Your task to perform on an android device: Open Homecentre app, In the Kitchen department on the cooking section Apply the Burgner brand filters then view all the products offered by these brands
Image 0: 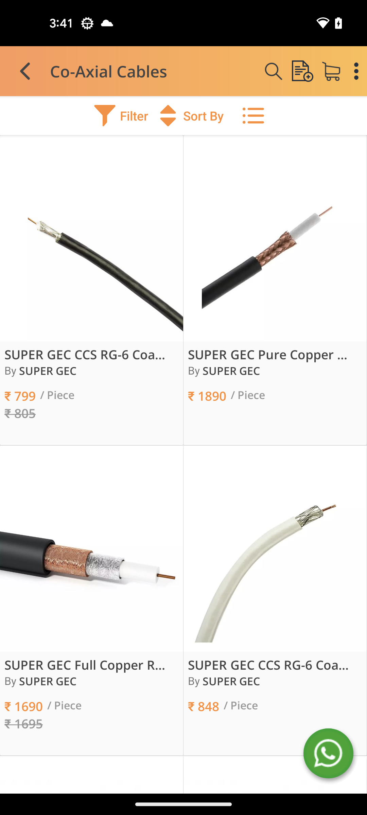
Open homecentre app
Step 0: open app "Homecentre"
Image 1: 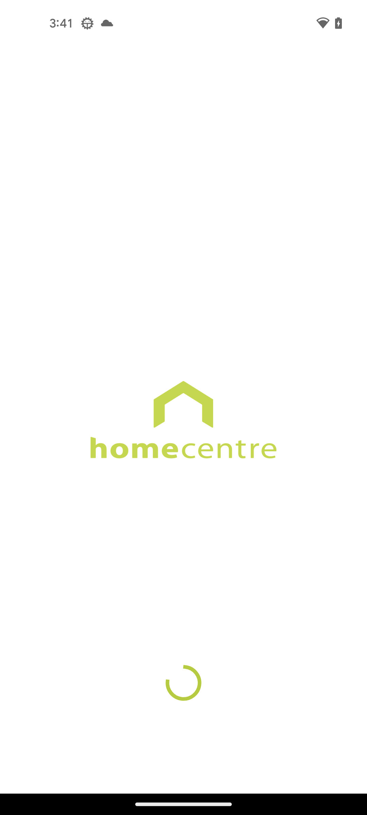
Open homecentre app
Step 1: wait
Image 2: 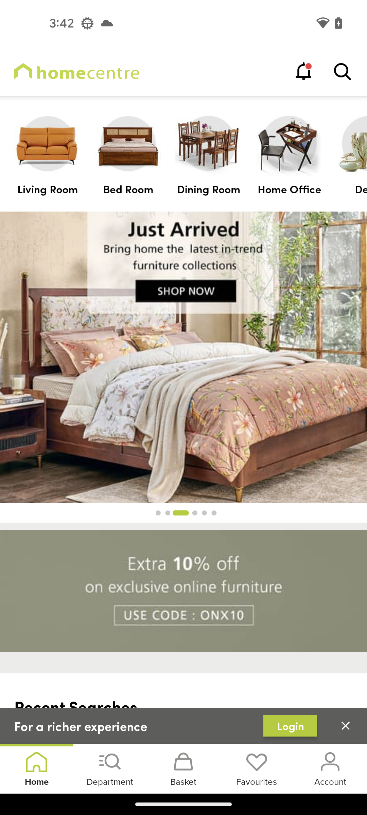
Click on the Department section at the bottom of the screen
Step 2: click (110, 781)
Image 3: 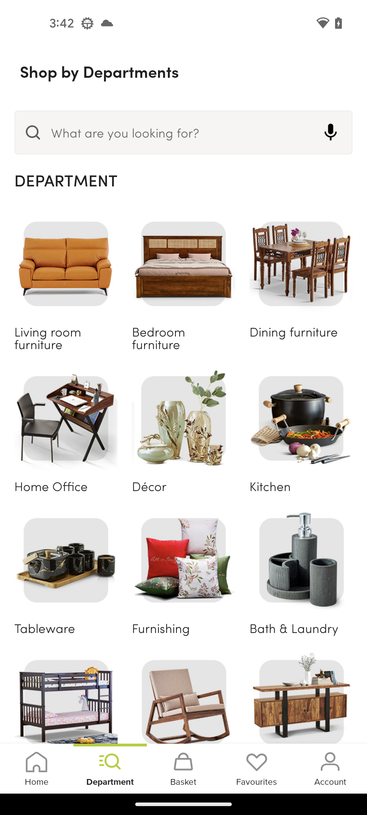
Select the Kitchen in the Department section
Step 3: click (301, 418)
Image 4: 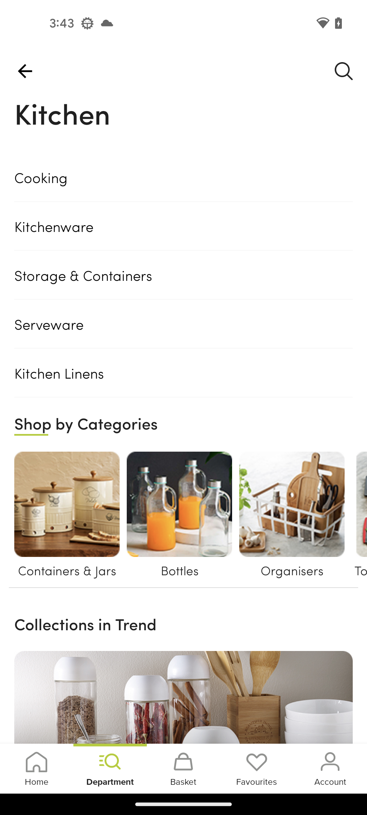
Click on the Cooking option
Step 4: click (183, 177)
Image 5: 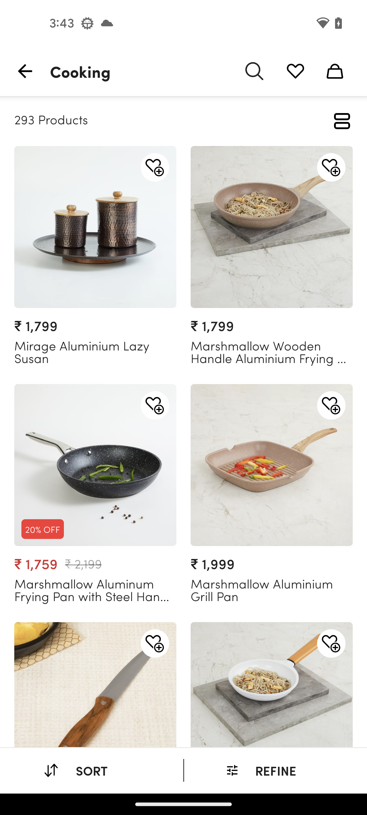
Click on the REFINE at the bottom right of the screen
Step 5: click (276, 770)
Image 6: 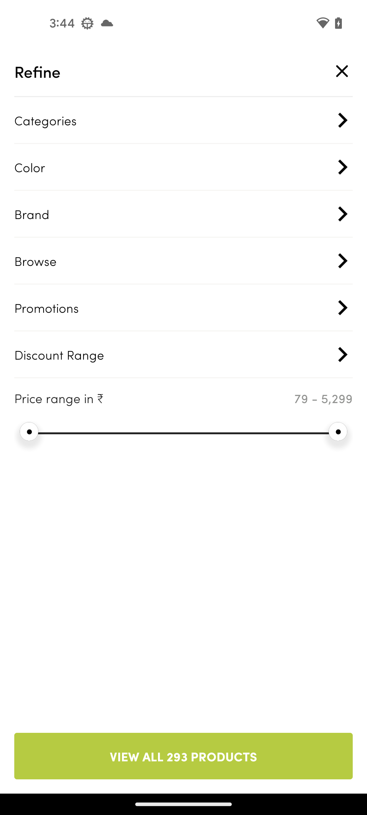
Click on the brand section
Step 6: click (173, 214)
Image 7: 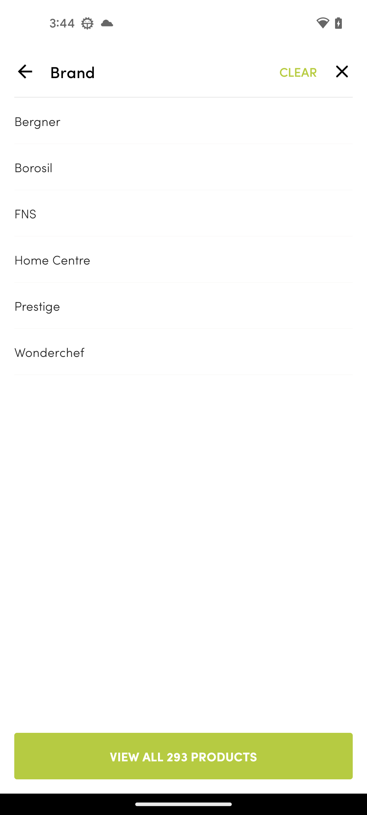
Select the Burgner brand
Step 7: click (170, 121)
Image 8: 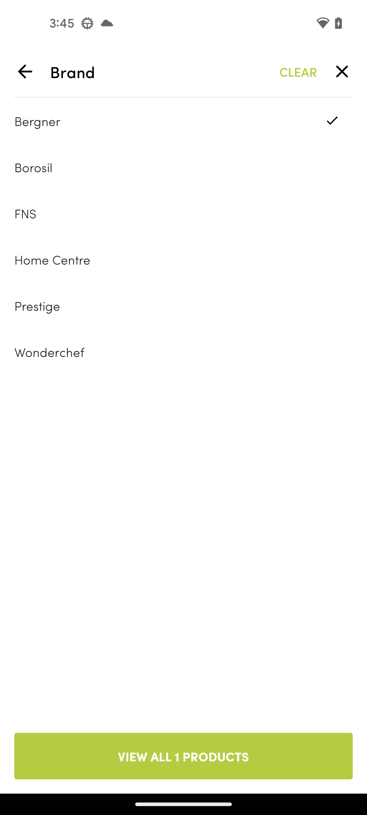
Click on the VIEW All PRODUCTS at the bottom of the screen
Step 8: click (183, 756)